Your task to perform on an android device: I'm tired of the dated looks; therefore, it's time to switch. Select the Active Shoes filter from the Occasion menu using the Ajio app.
Image 0: 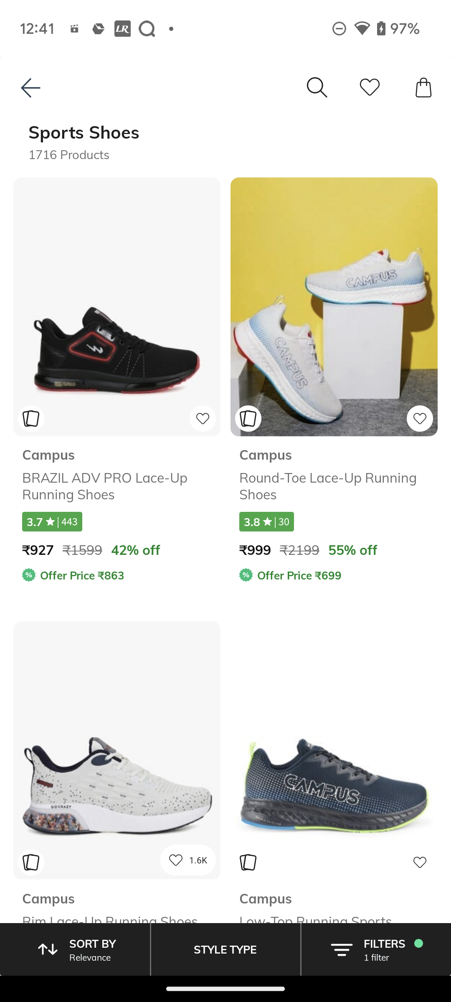
Click on the Filter option at the bottom right corner of the screen
Step 0: click (376, 957)
Image 2: 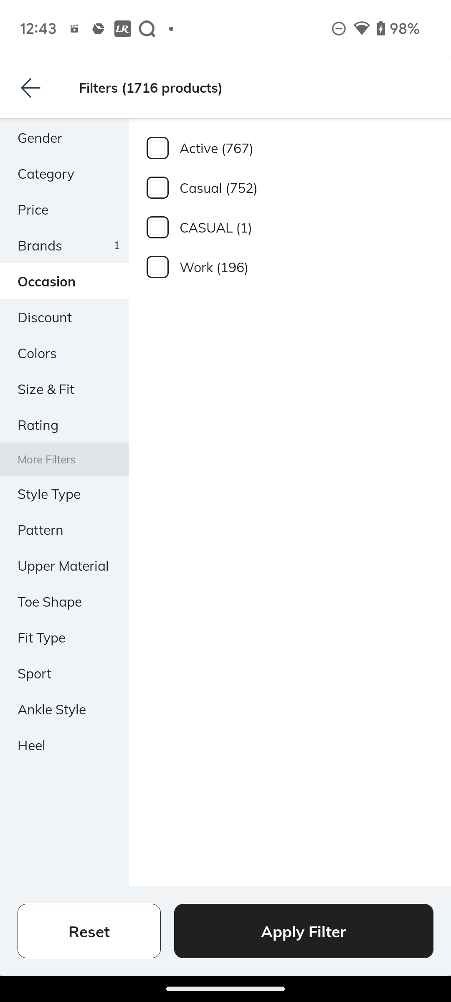
Click on the tick box of Active
Step 2: click (290, 148)
Image 3: 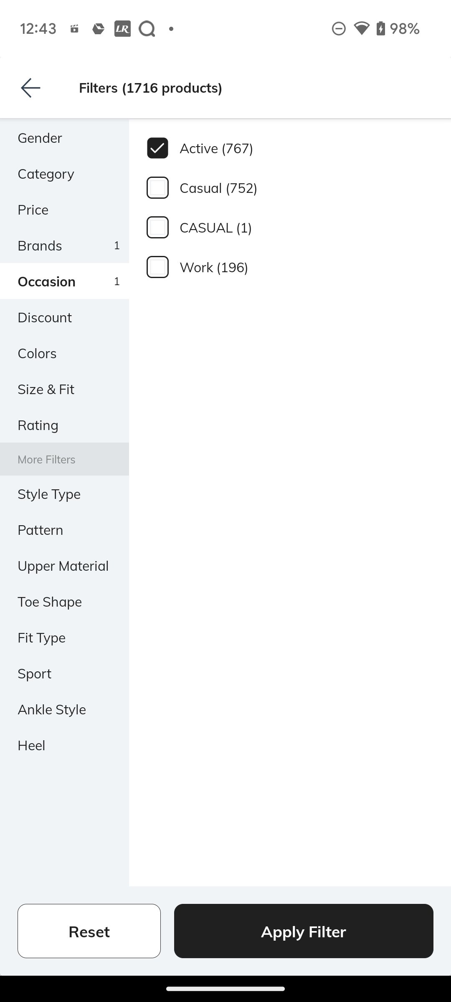
Click on Apply Filter at the bottom of the screen
Step 3: click (334, 929)